Your task to perform on an android device: Look for Running shoes with the brand filter of Men's Athletic Shoes category in the Groupon app .
Image 0: 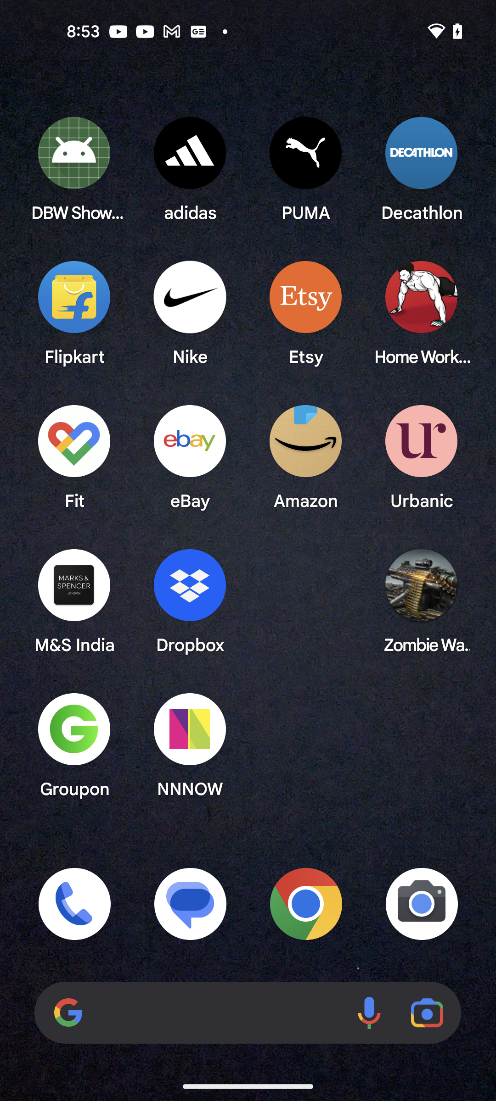
Open the Groupon app
Step 0: open app "Groupon"
Image 1: 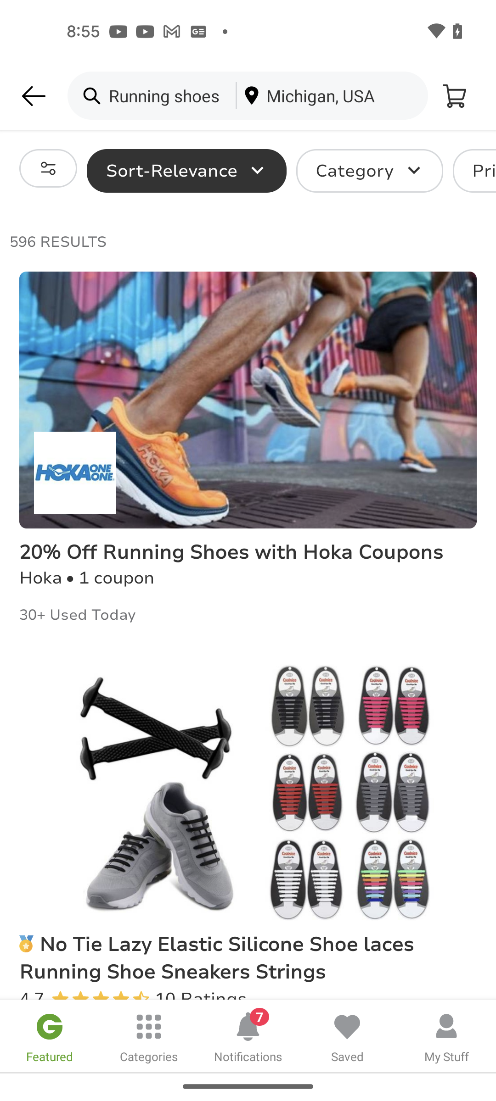
Click on the filter icon
Step 1: click (54, 174)
Image 2: 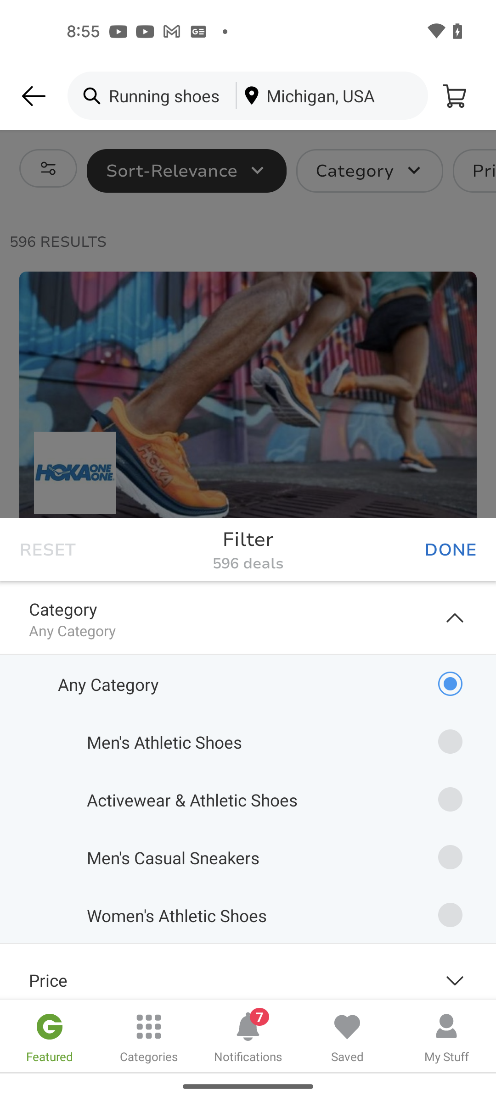
Click on the Men's Athletic Shoes category
Step 2: click (248, 606)
Image 3: 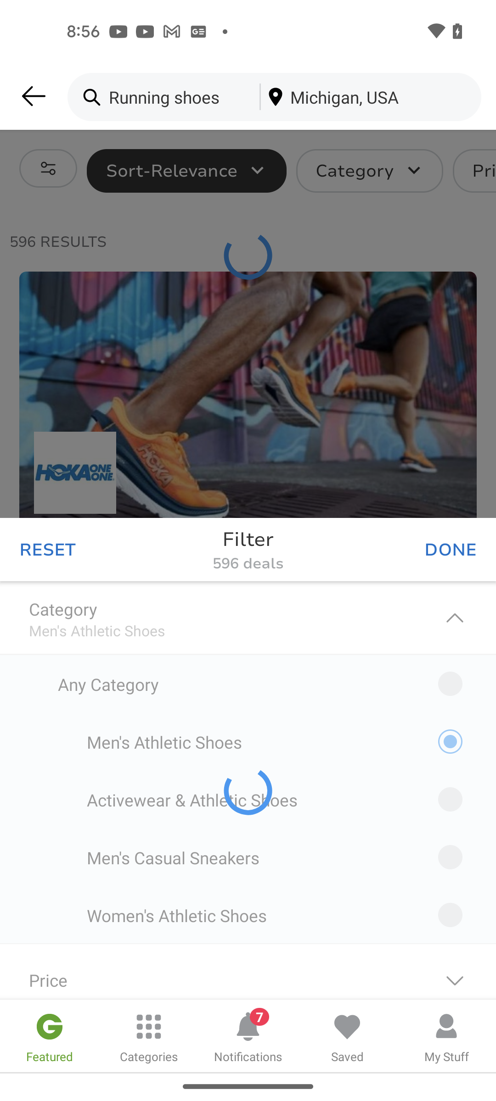
Click on the Men's Athletic Shoes category
Step 3: wait
Image 4: 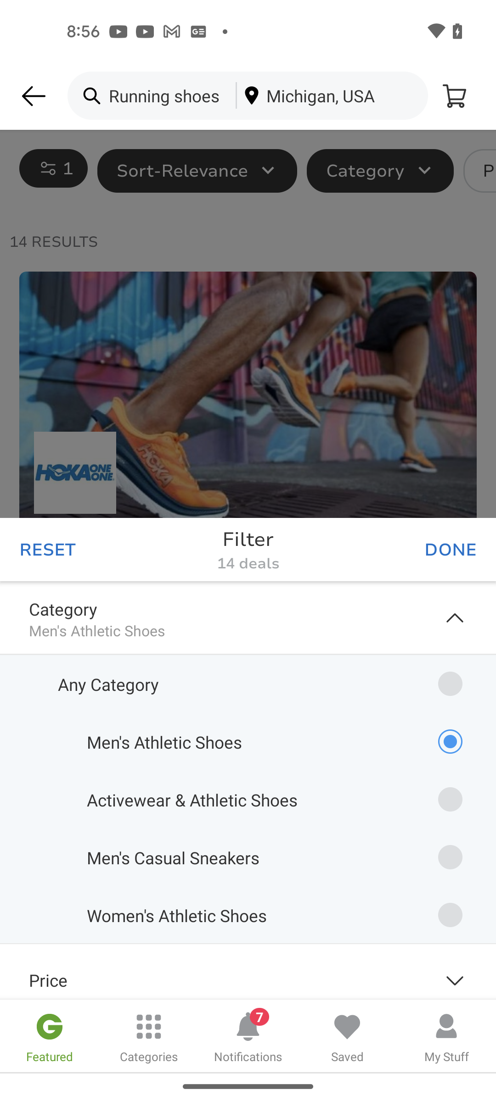
Click on the DONE button
Step 4: click (453, 550)